Your task to perform on an android device: in the Toys 'R' Us app , add the LEGO BrickHeadz Donald Duck to the cart .
Image 0: 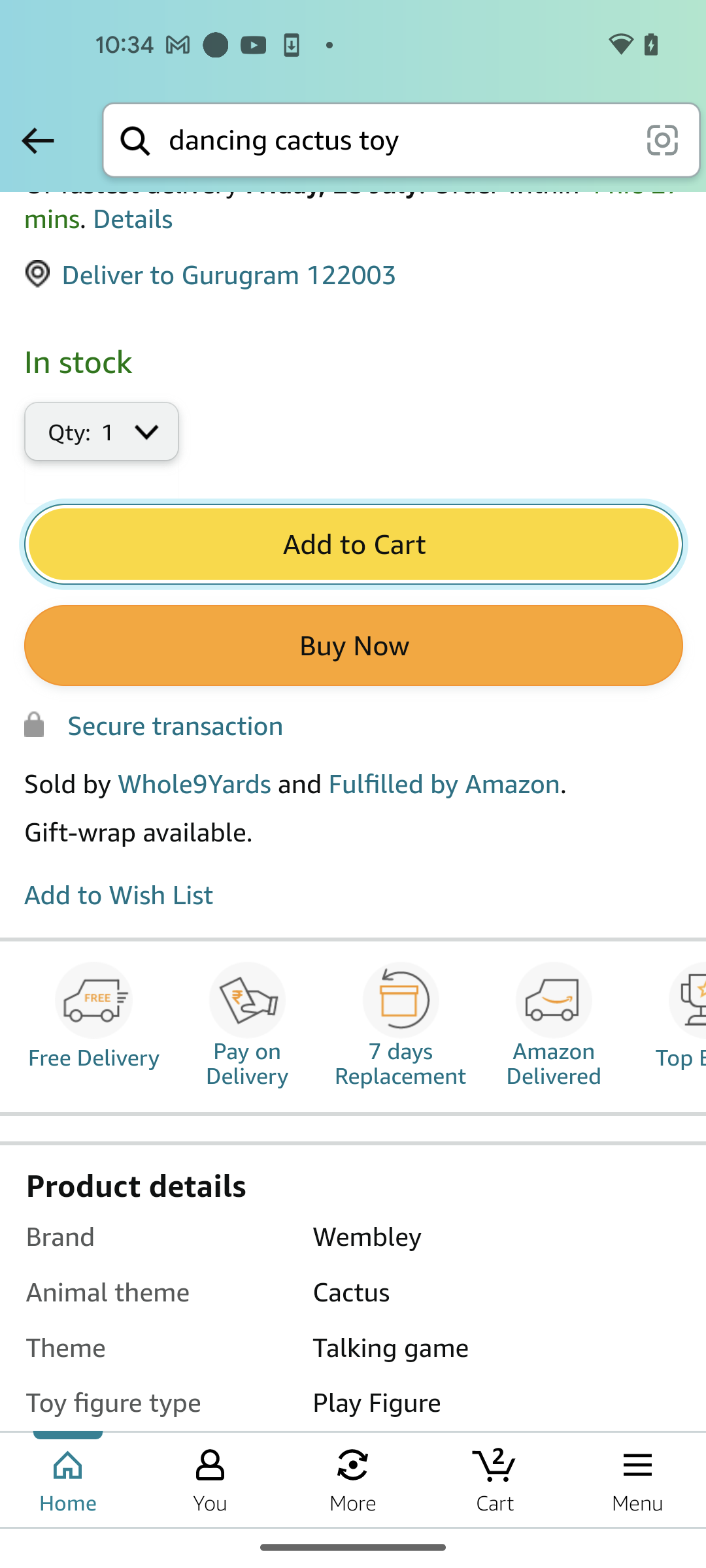
Open the Toys 'R' Us app
Step 0: open app "Toys 'R' Us"
Image 1: 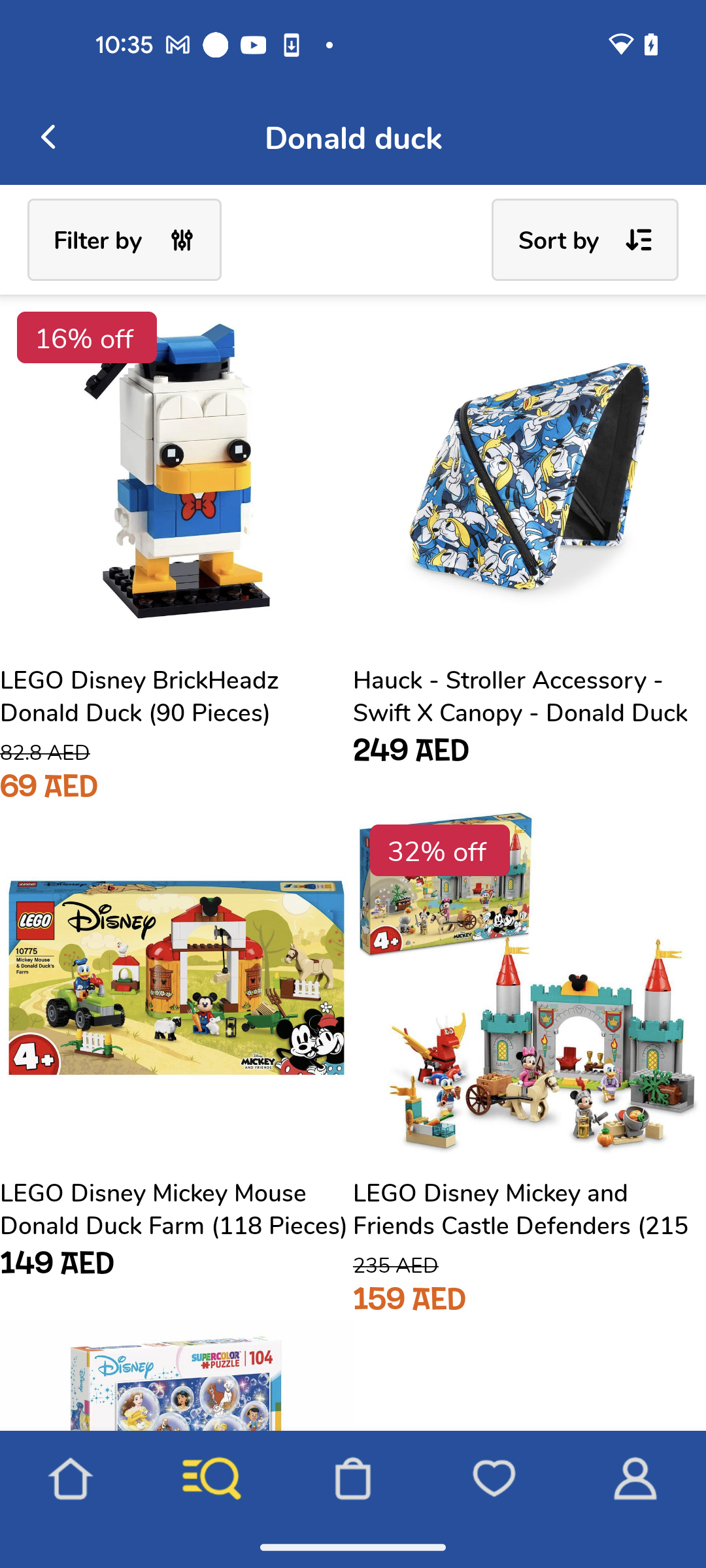
Click on the LEGO Disney BrickHeadz Donald Duck
Step 1: click (127, 464)
Image 2: 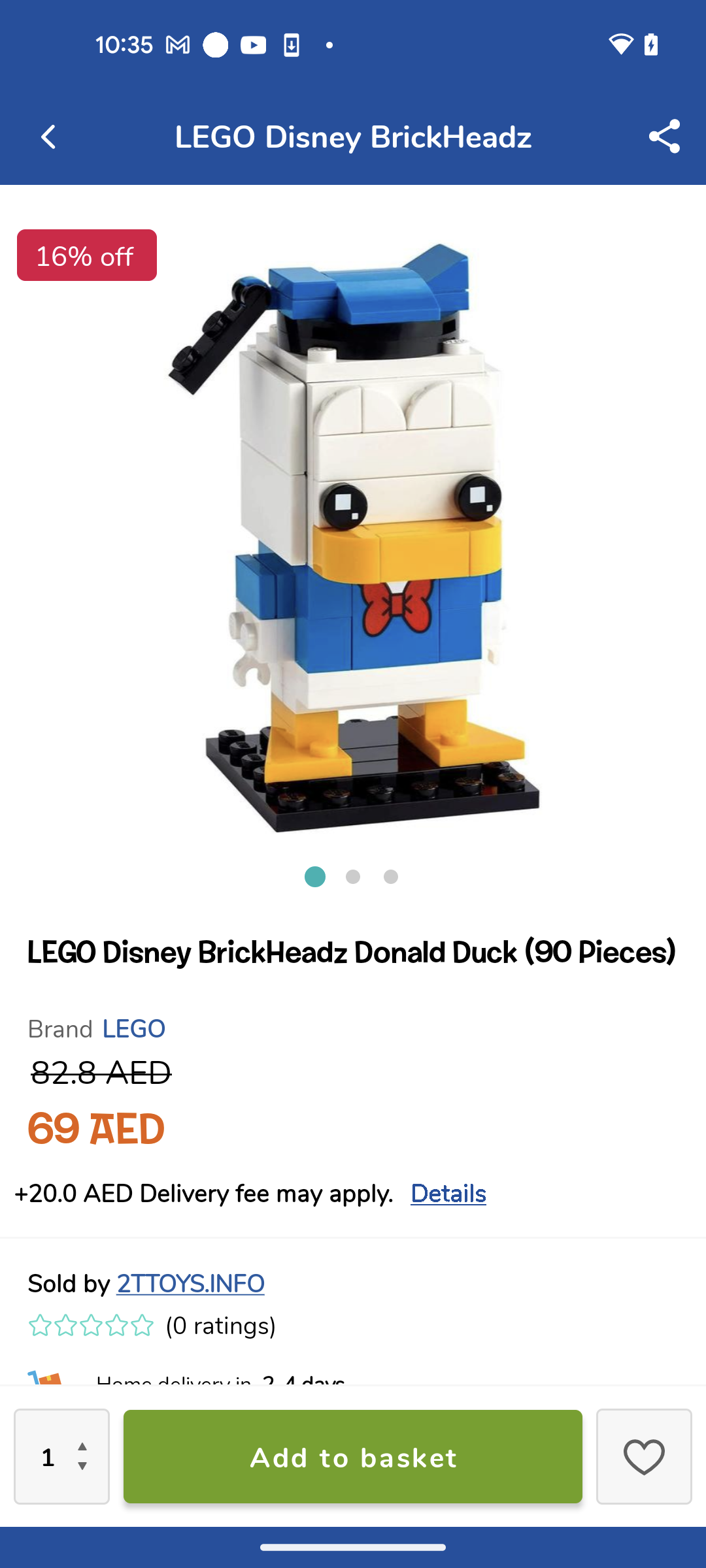
Add the product to the basket
Step 2: click (352, 1456)
Image 3: 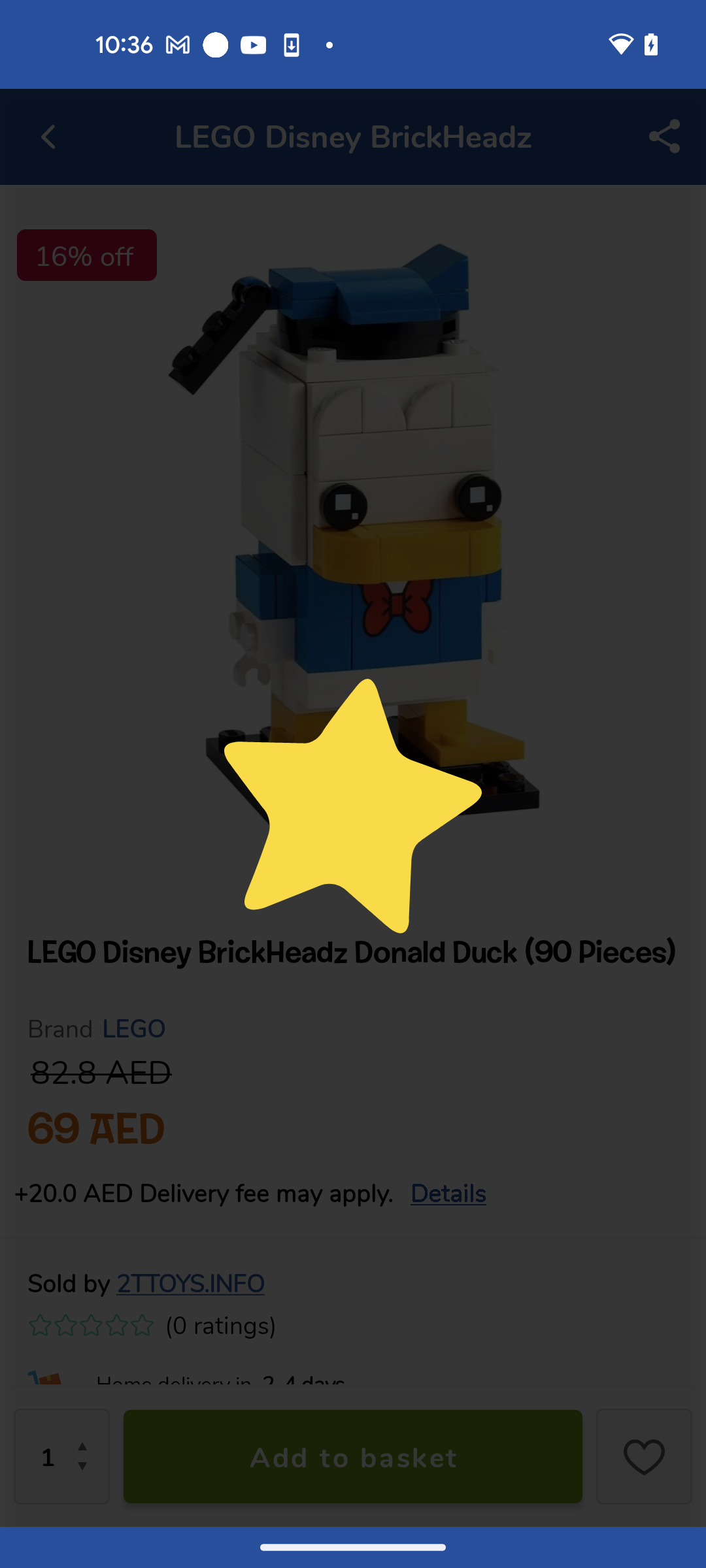
Add the product to the basket
Step 3: wait